Your task to perform on an android device: Open Recorder app, Share a recording Titled Rocky in the form of an audio file with dbwscratch.test.id10@gmail.com via the Gmail app
Image 0: 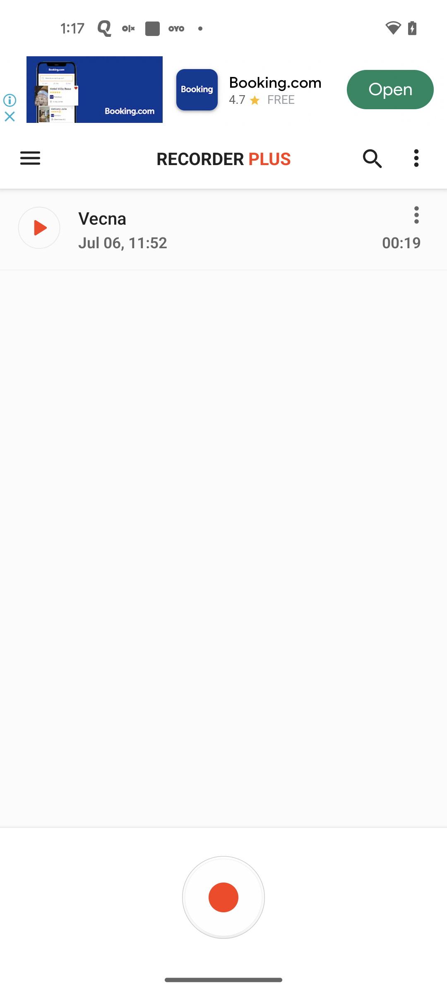
Open Recorder app
Step 0: open app "Recorder"
Image 1: 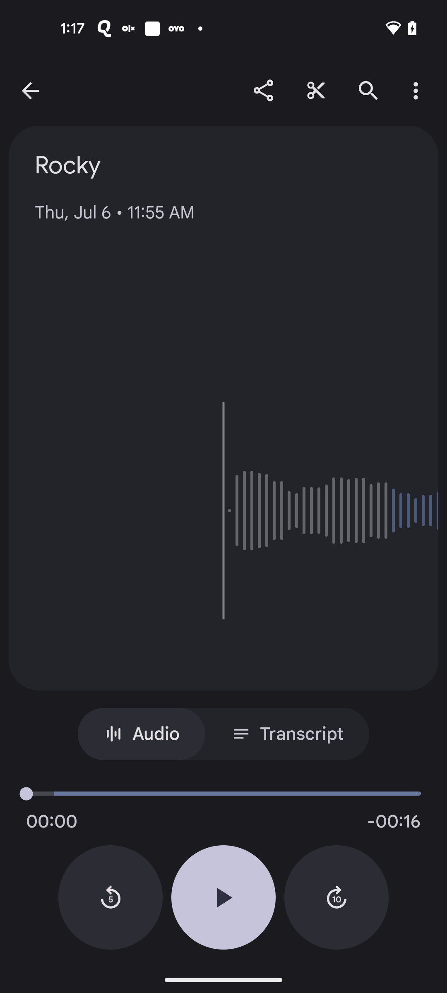
Click on the Share icon at the top of the screen
Step 1: click (263, 90)
Image 3: 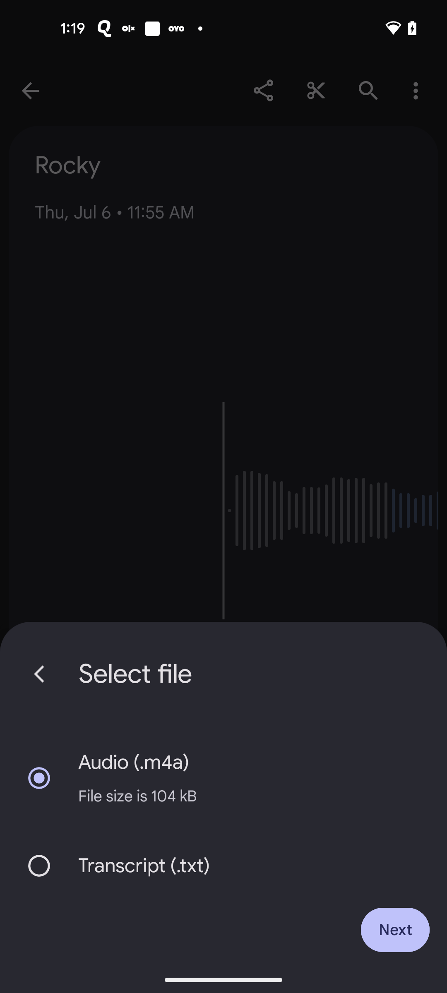
Click on the Next button
Step 3: click (395, 930)
Image 4: 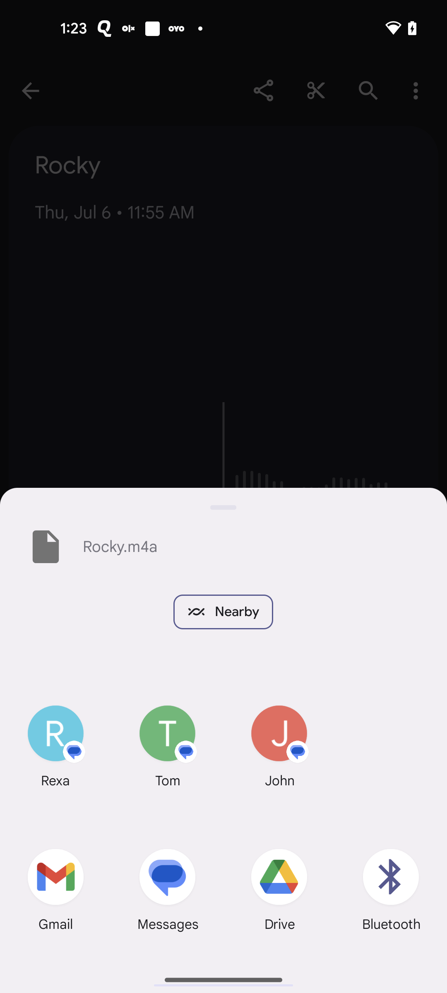
Click on the Gmail app option
Step 4: click (51, 882)
Image 5: 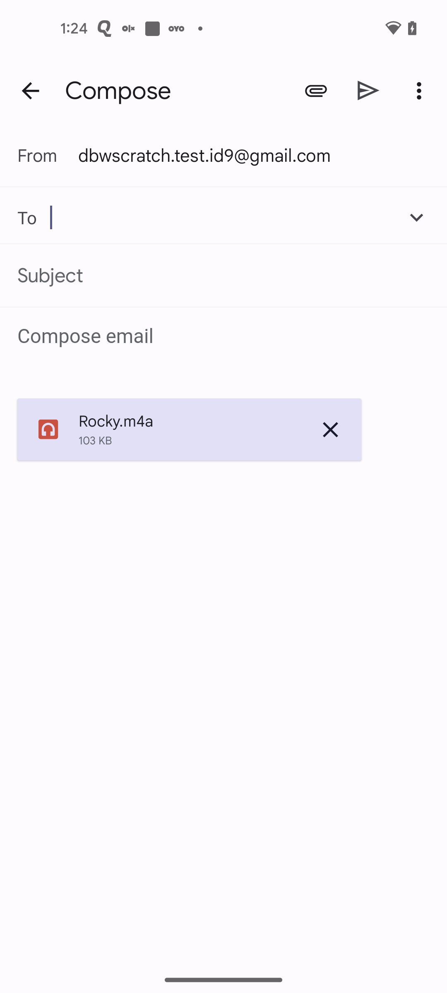
Enter the Email ID dbwscratch.test.id10@gmail.com
Step 5: type "dbwscratch.test.id10@gmail.com"
Image 6: 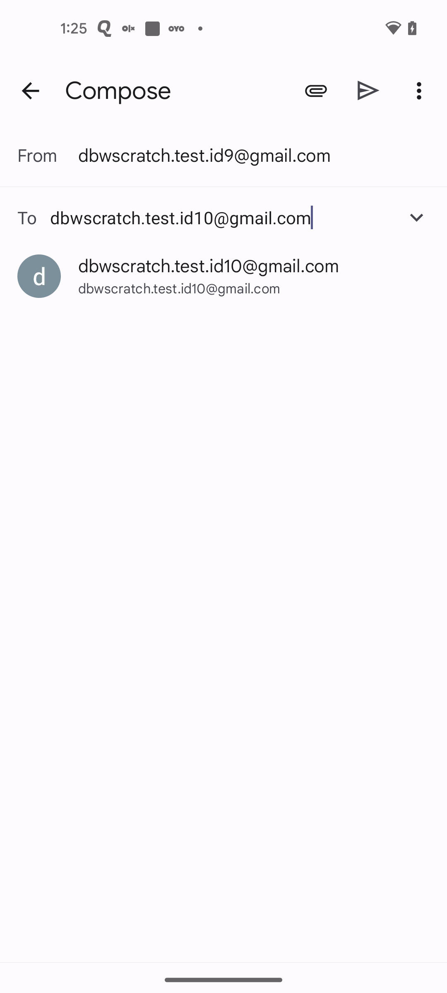
Select the dbwscratch.test.id10@gmail.com Email id suggestion
Step 6: click (208, 266)
Image 7: 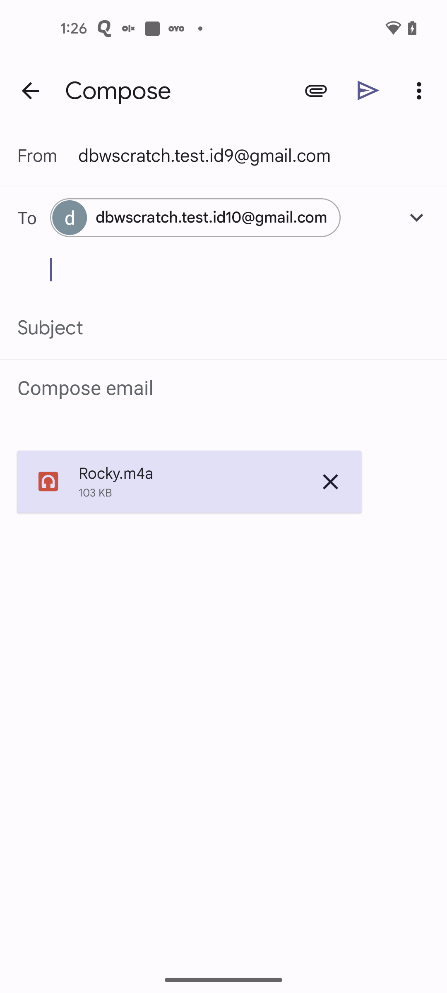
Click on the send icon at the top of the screen
Step 7: click (368, 90)